Your task to perform on an android device: I want to see more details of the flight taking off at 08:11 a.m
Image 0: 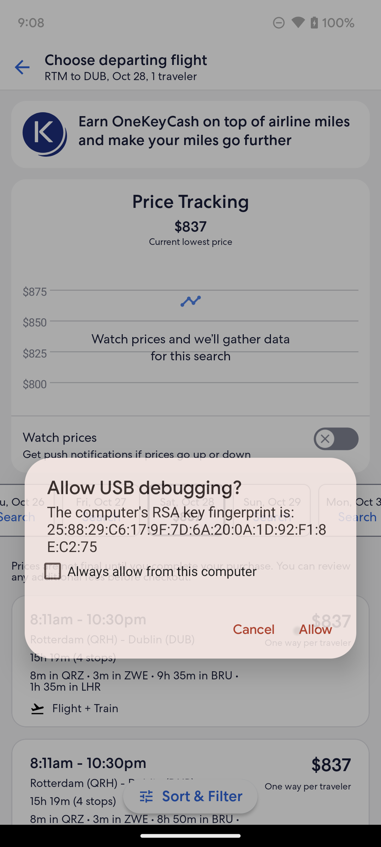
Step 0: wait
Image 1: 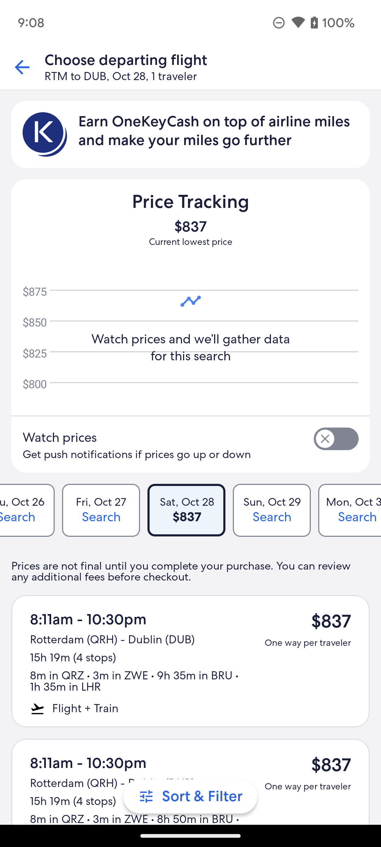
Click on the first flight suggestion.
Step 1: click (190, 661)
Image 2: 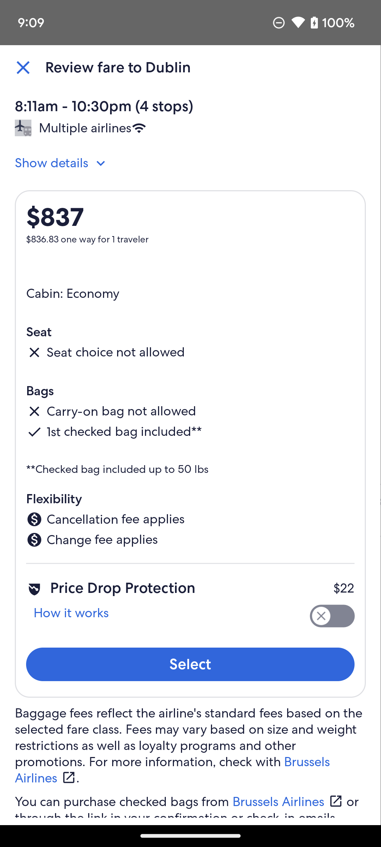
Swipe up to see more details.
Step 2: scroll down